Your task to perform on an android device: I need to get a new laptop because my old one is no longer functional, so I want to use the Amazon app to look for an Apple MacBook Air laptop.
Image 0: 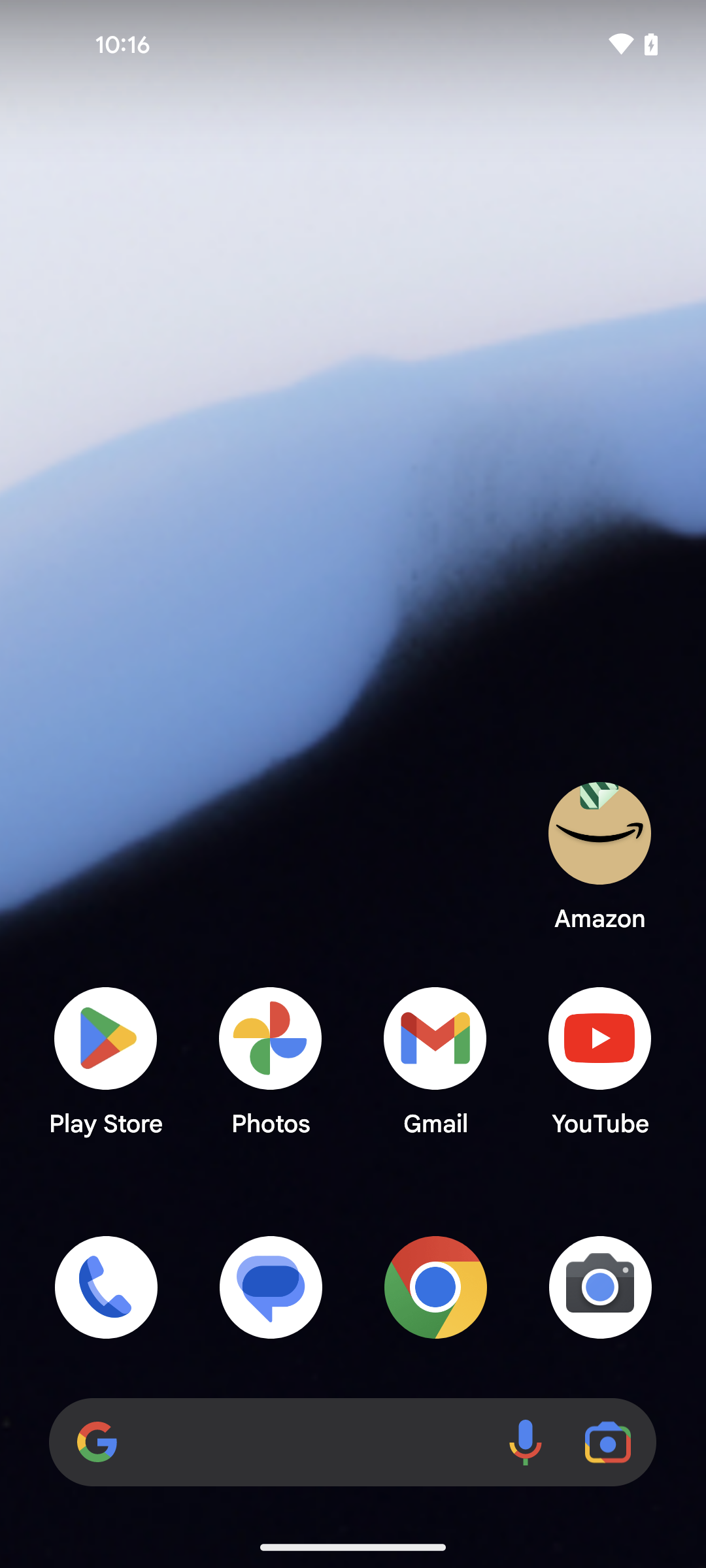
open the Amazon app
Step 0: open app "Amazon"
Image 1: 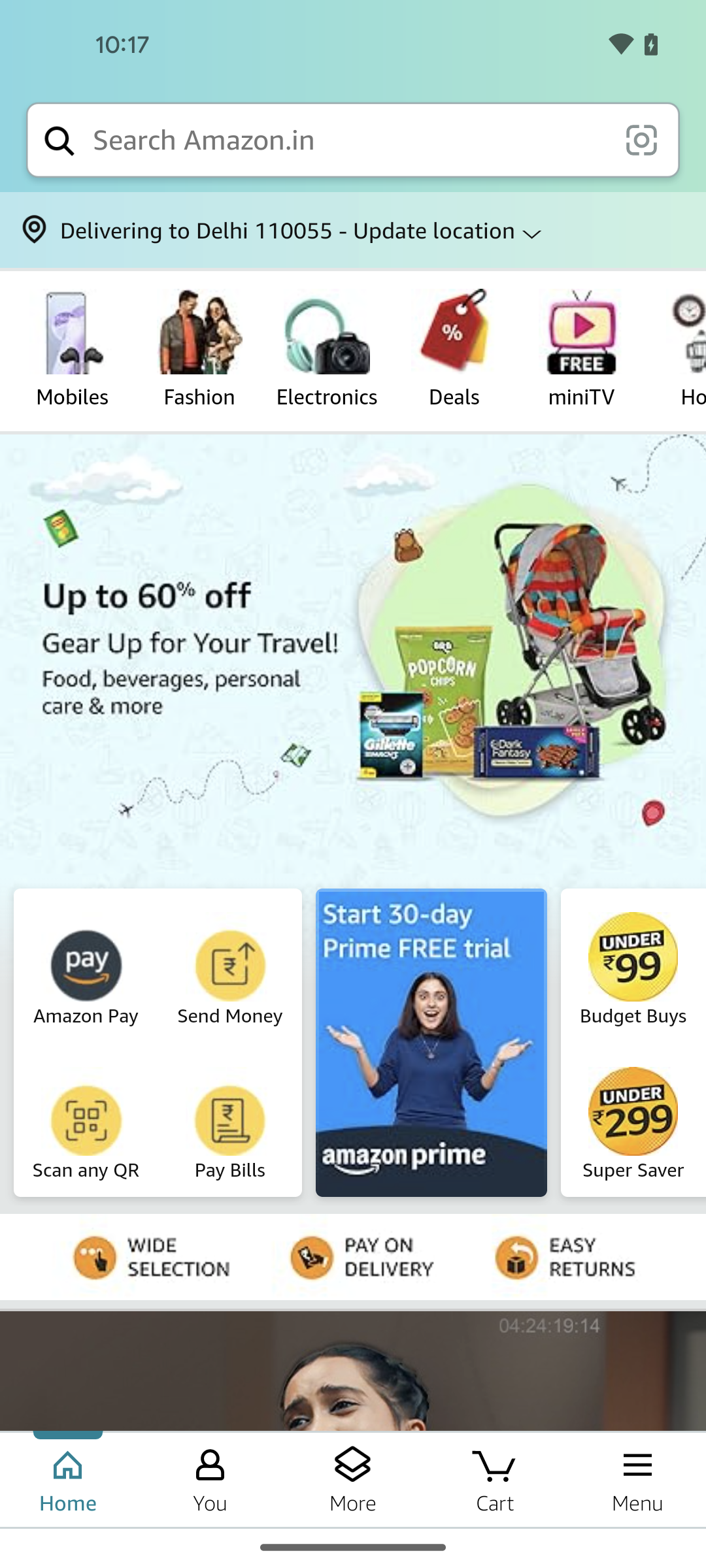
click on search bar
Step 1: click (348, 140)
Image 2: 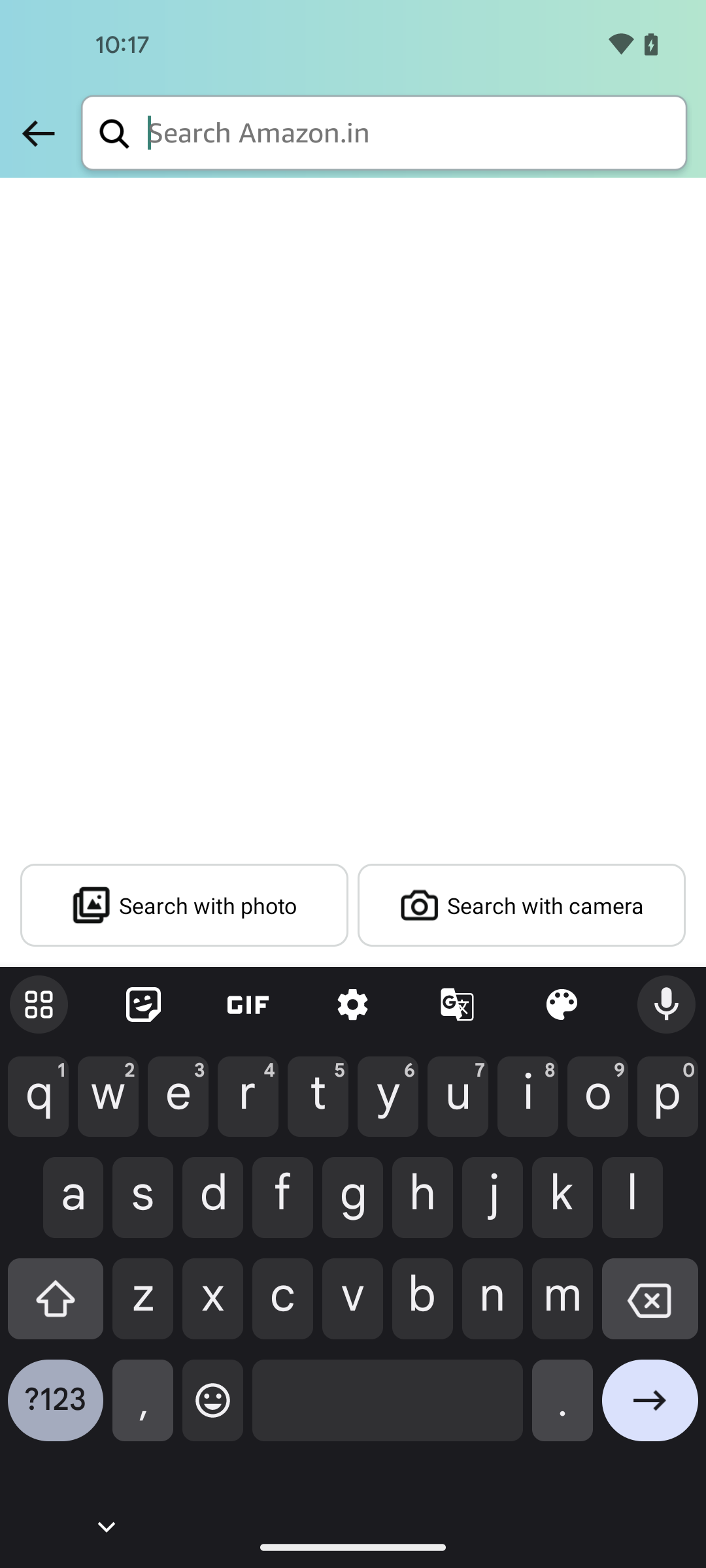
type Apple Macbook air laptop
Step 2: type "Apple Macbook Air Laptop"
Image 3: 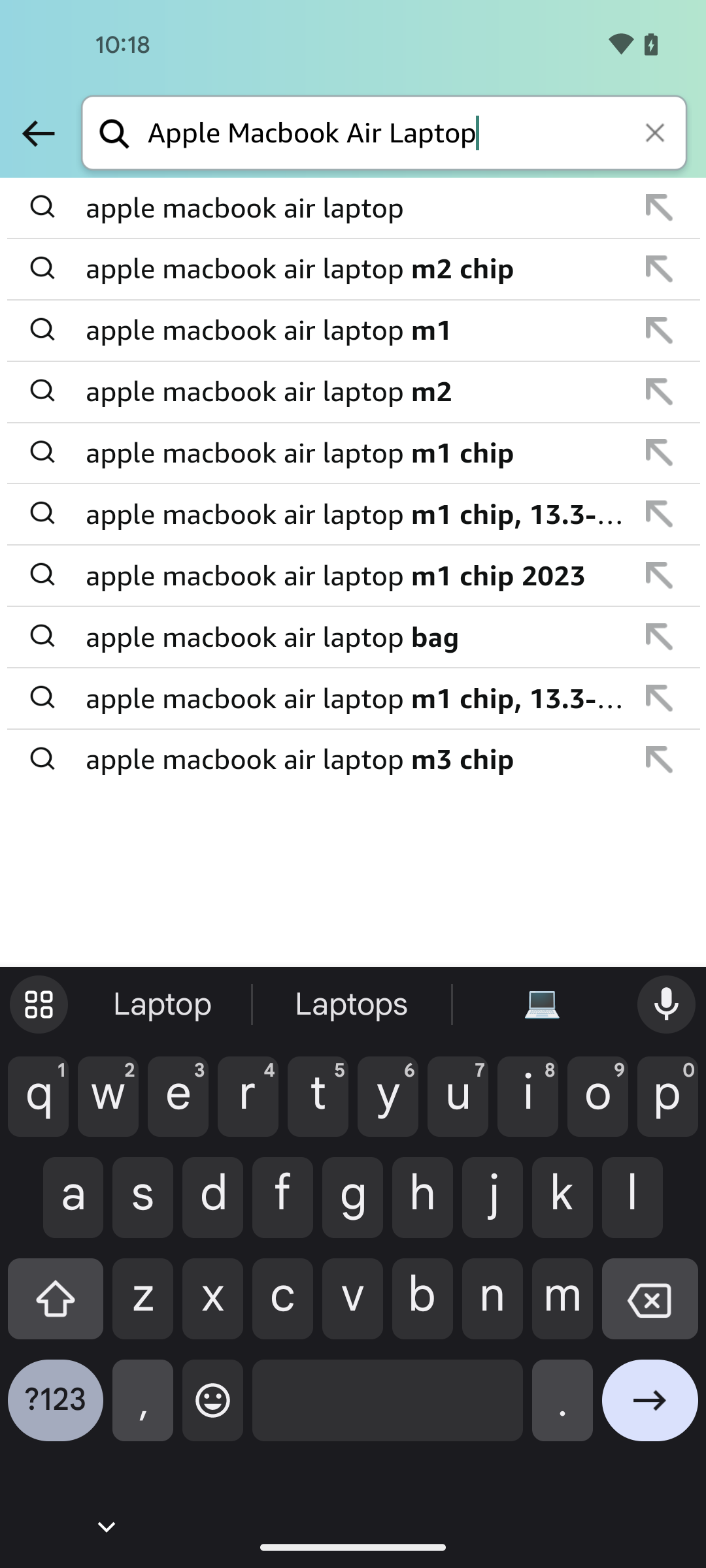
click on go arrow icon
Step 3: click (650, 1410)